Your task to perform on an android device: In the Toys 'R'us app, browse for Barbie dolls in the Dolls & doll play Category
Image 0: 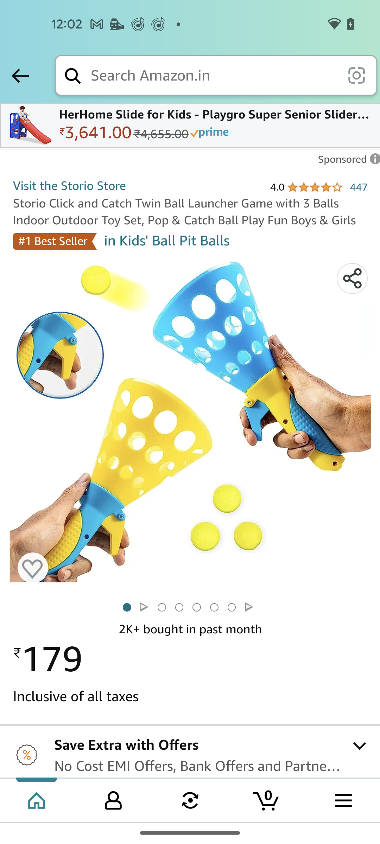
Open the Toys 'R' Us app
Step 0: open app "Toys 'R' Us"
Image 1: 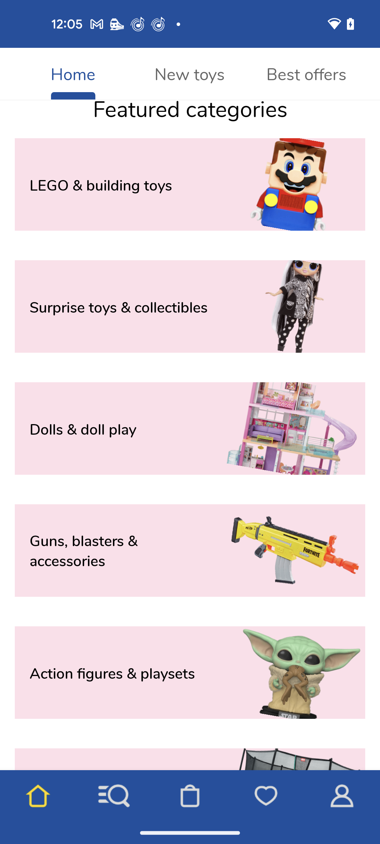
Click on the Dolls & doll play category
Step 1: click (120, 428)